Your task to perform on an android device: Share the schedule of the Vermonter train over Gmail at id-dbwscratch.test.id4@gmail.com.
Image 0: 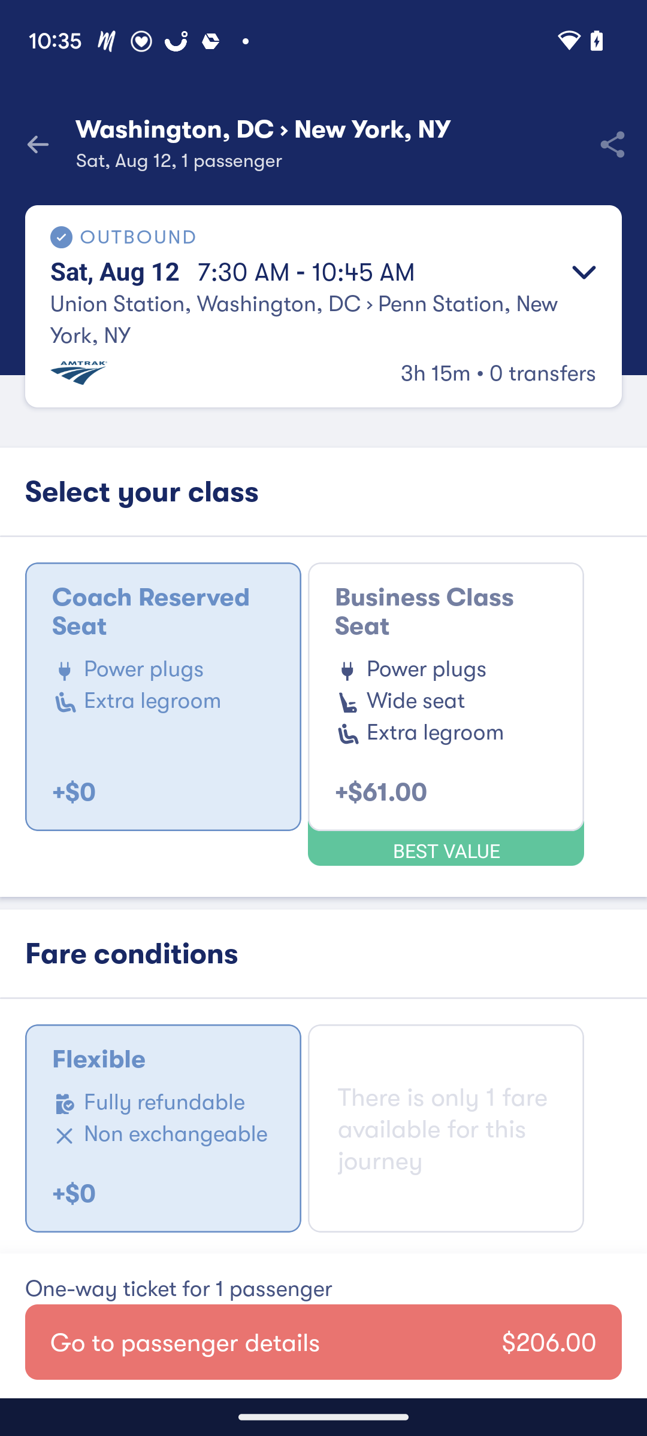
Click on the share icon on the top-right corner.
Step 0: click (609, 144)
Image 1: 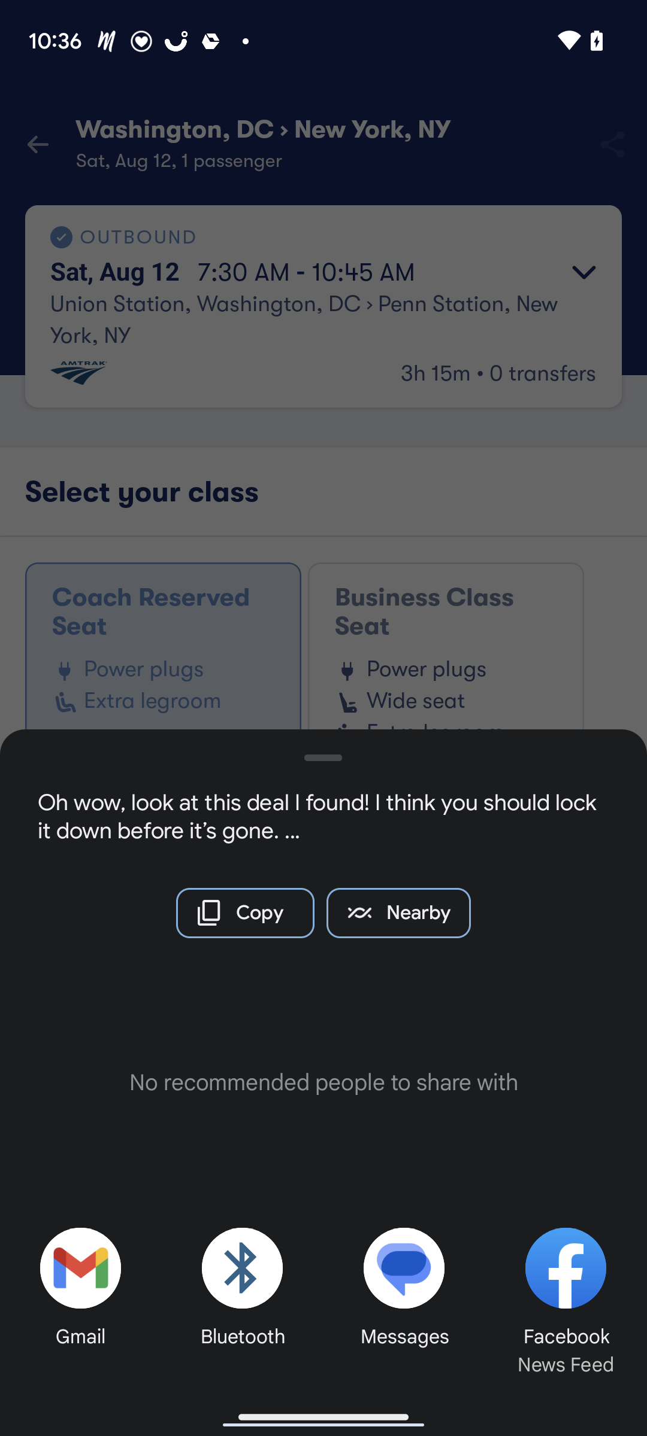
Select the Gmail option.
Step 1: click (54, 1271)
Image 2: 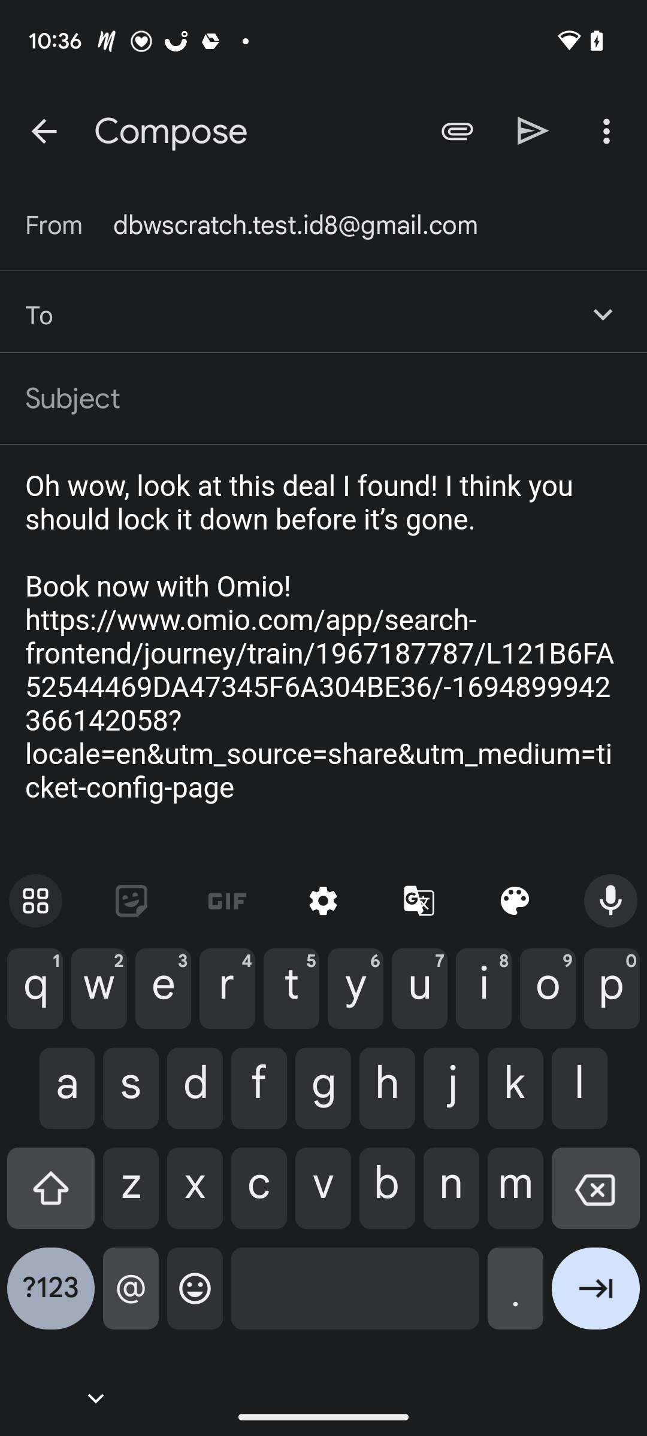
Add id-dbwscratch.test.id4@gmail.com
Step 2: type "dbwscratch.test.id4@gmail.com"
Image 3: 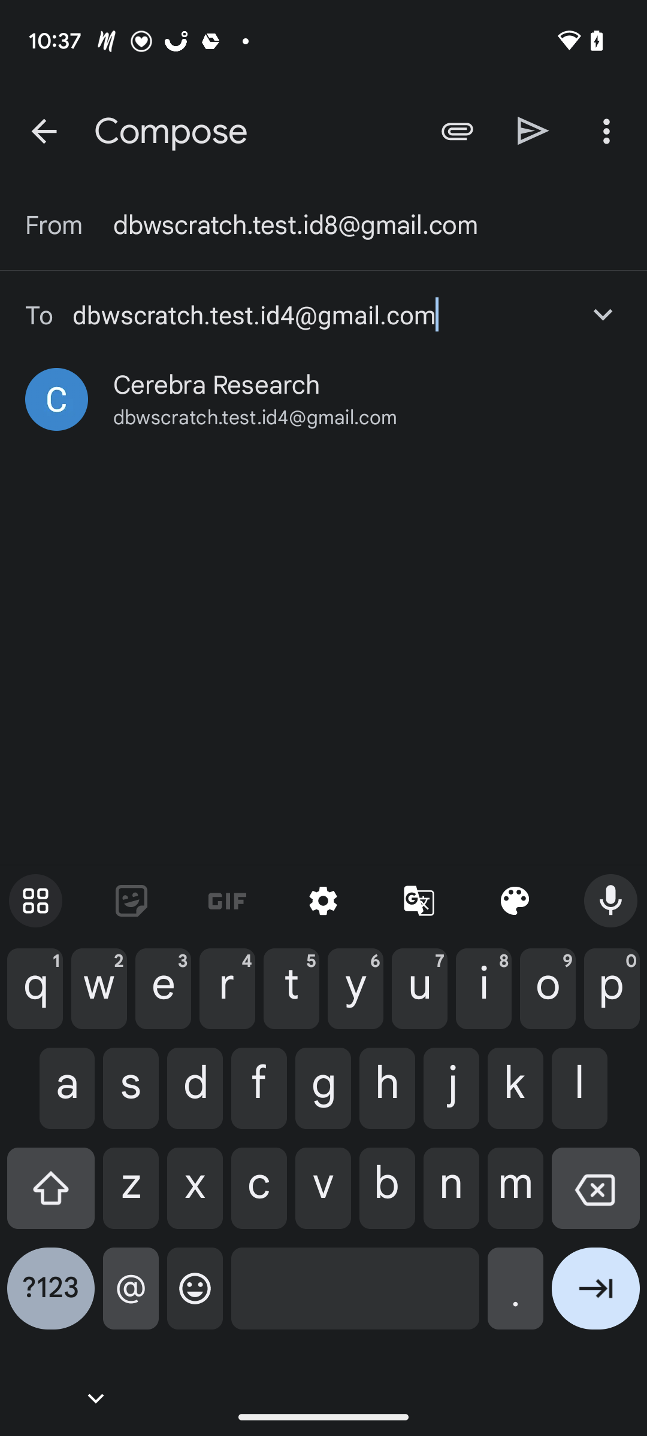
Select the Id
Step 3: click (367, 399)
Image 4: 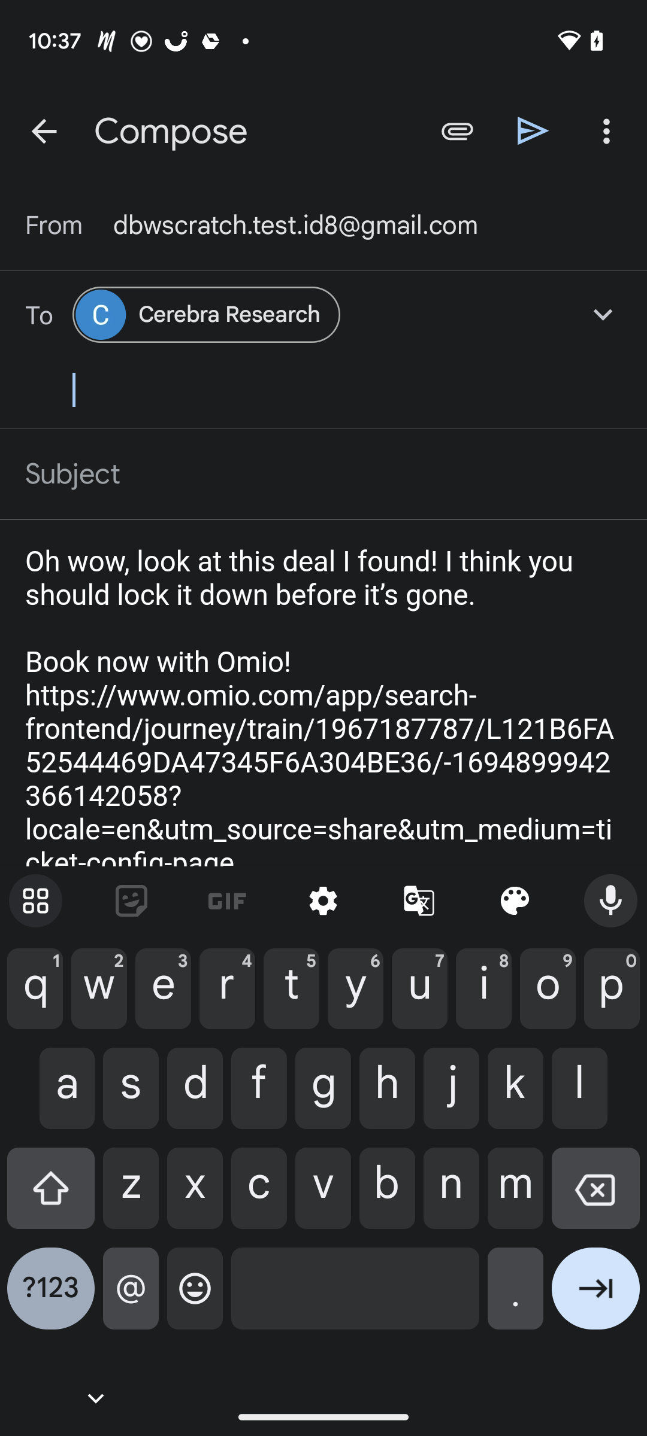
Click on the share icon on the top- right side
Step 4: click (533, 130)